Your task to perform on an android device: Look for Clothes for my newborn Baby Boy in the FirstCry app.
Image 1: 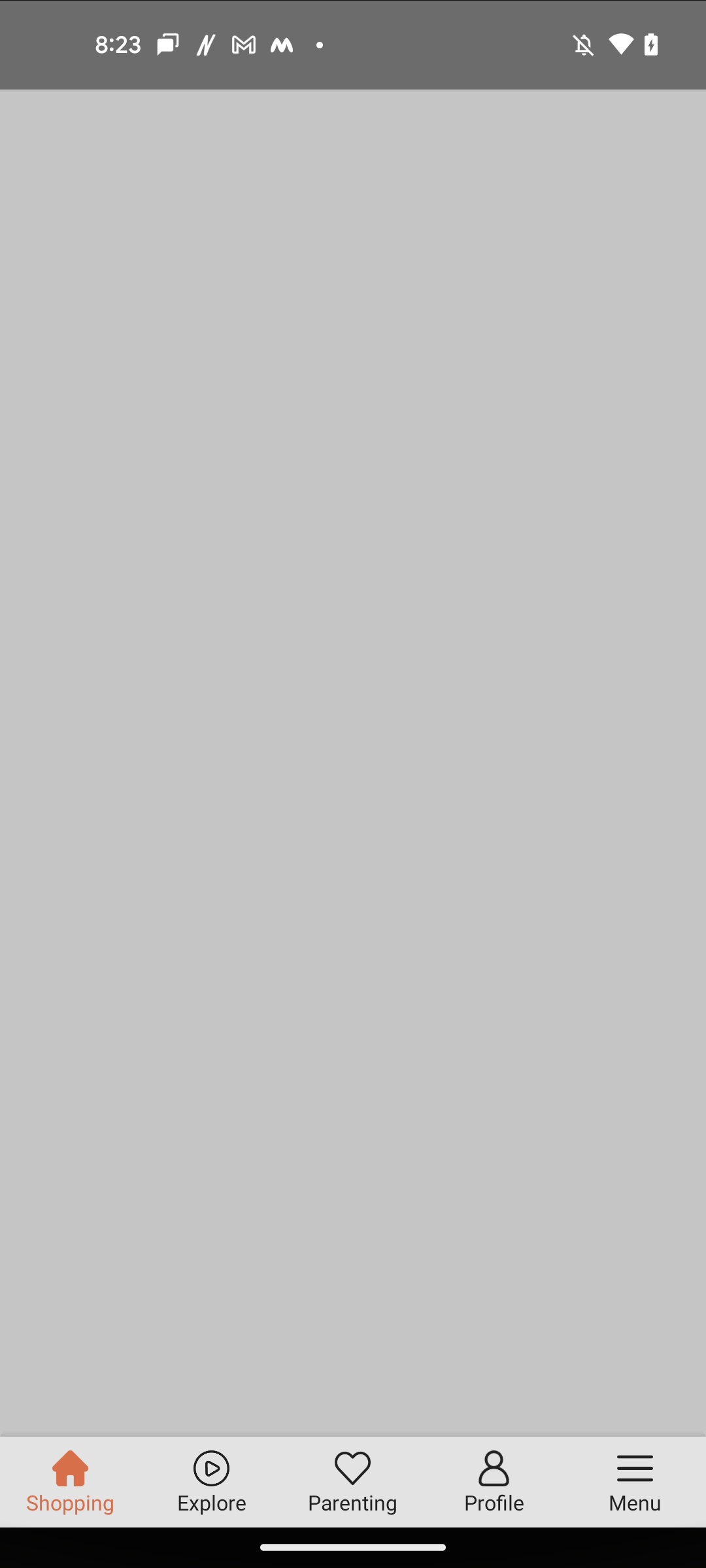
Click on the search icon at the top of the screen
Step 1: wait
Image 2: 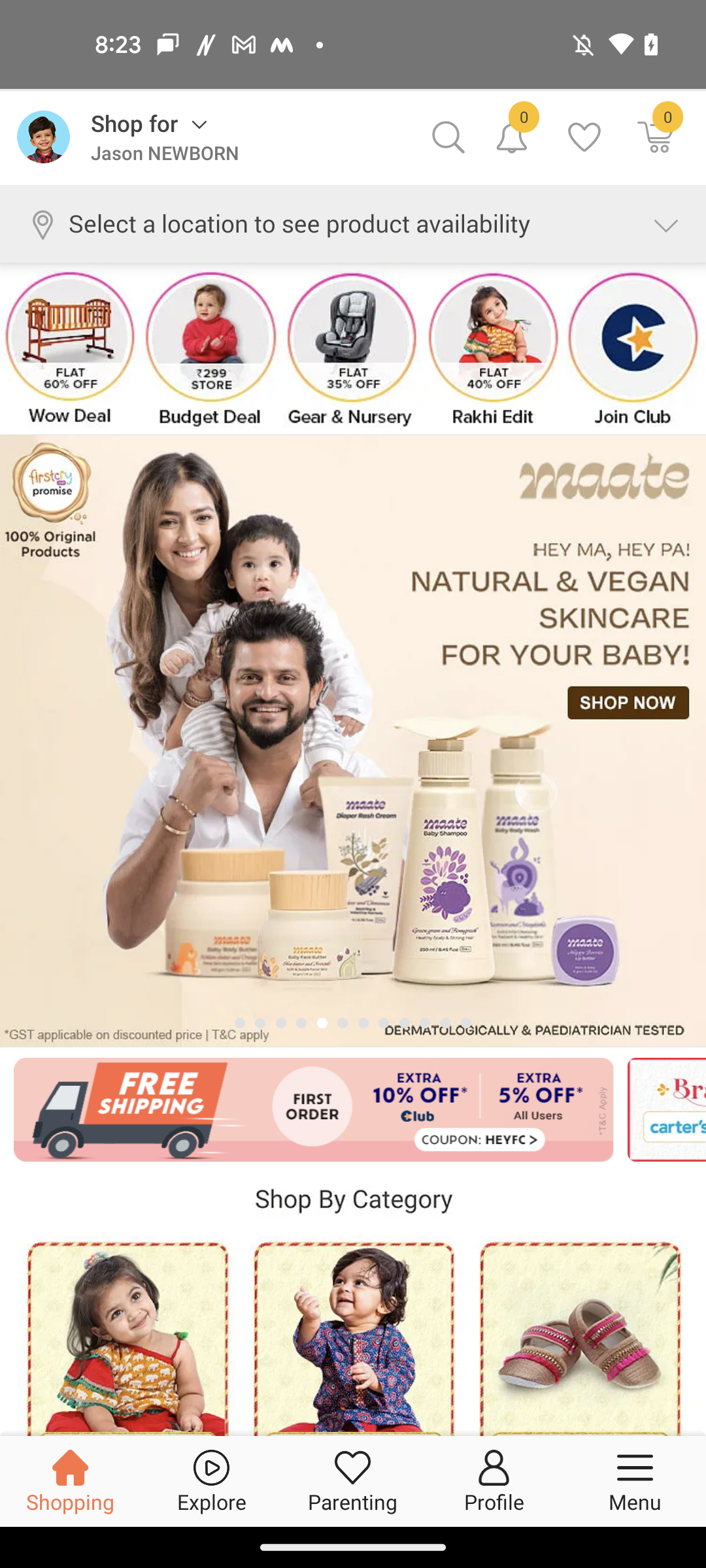
Click on the search icon at the top of the screen
Step 2: click (437, 143)
Image 3: 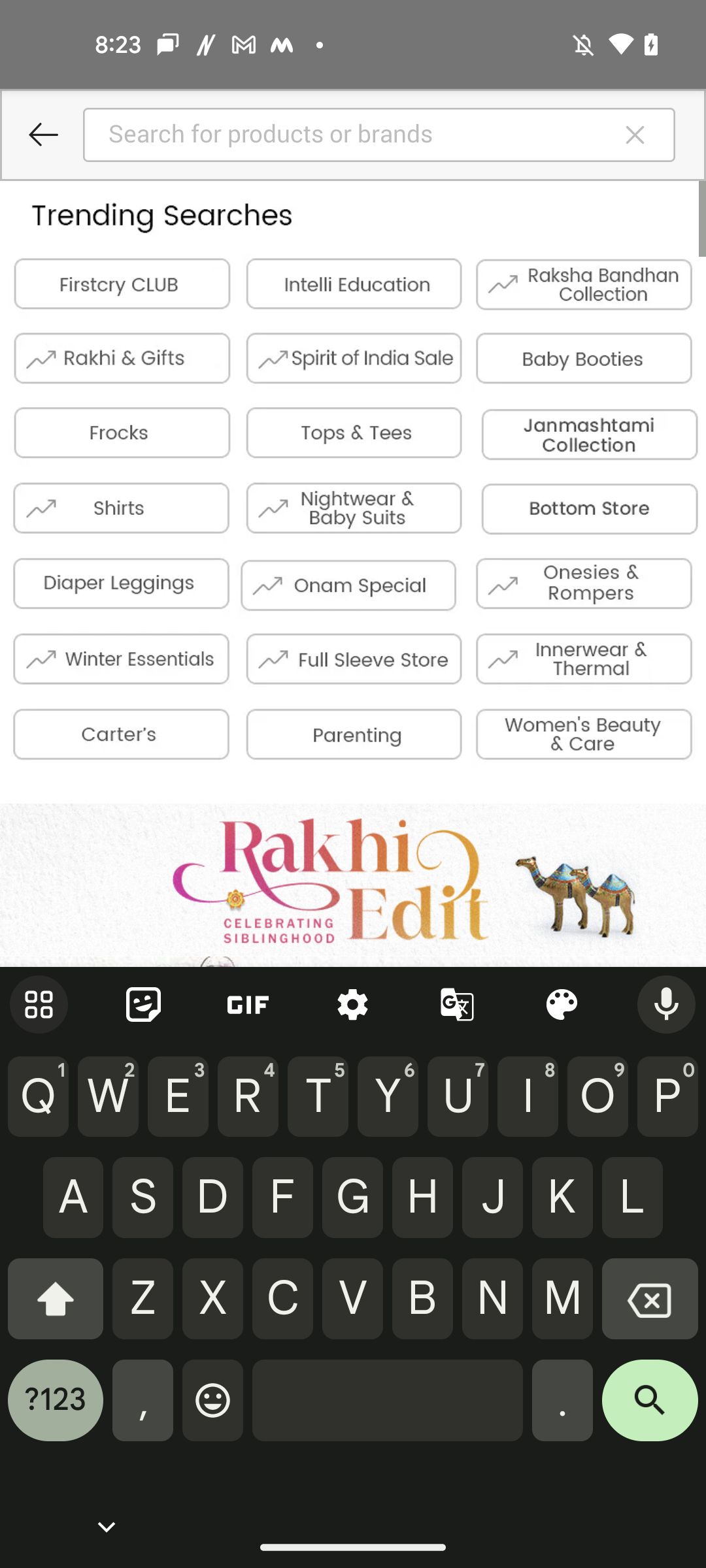
search for Clothes for newborns boy in the search bar
Step 3: type "Clothes for newborns boy"
Image 4: 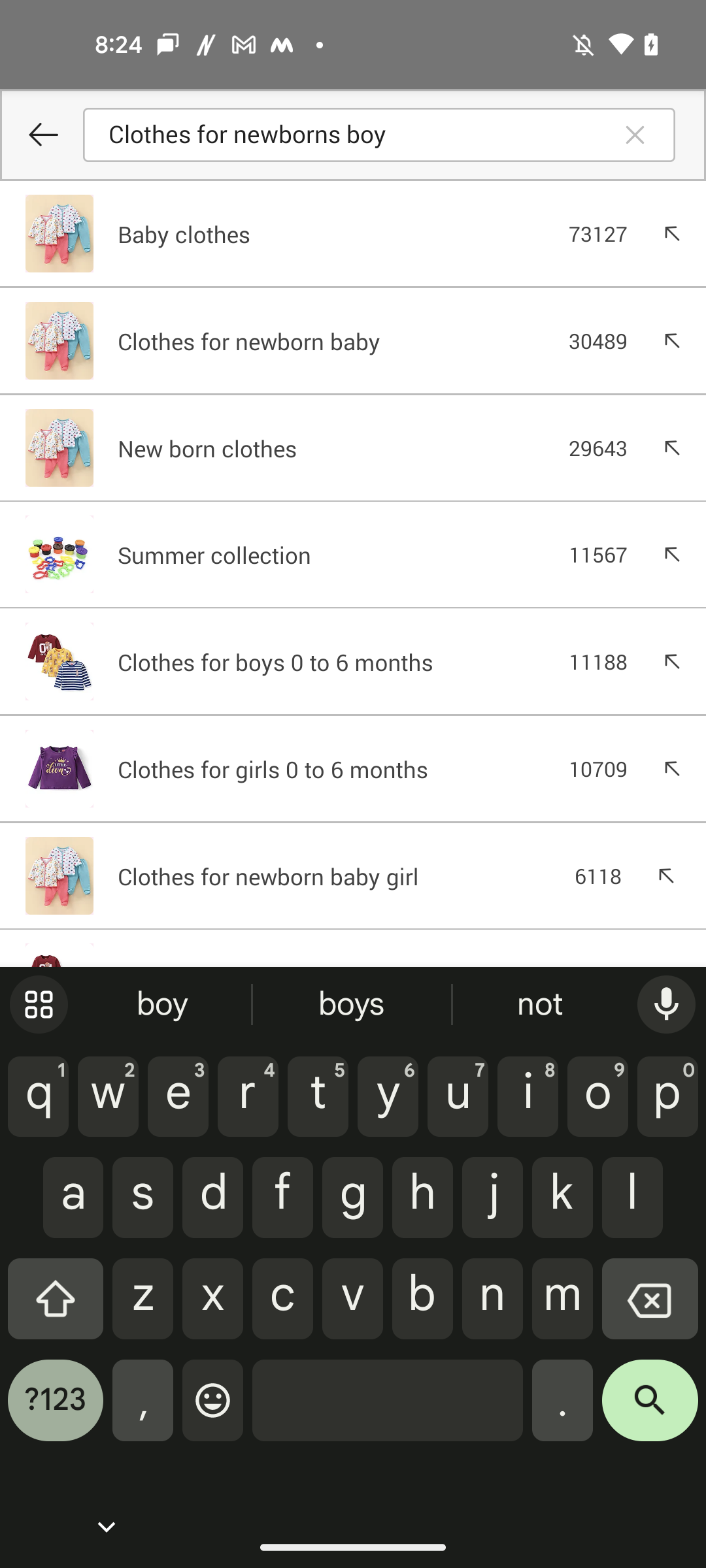
Click on the search icon at the bottom right corner of the keyboard
Step 4: click (650, 1410)
Image 5: 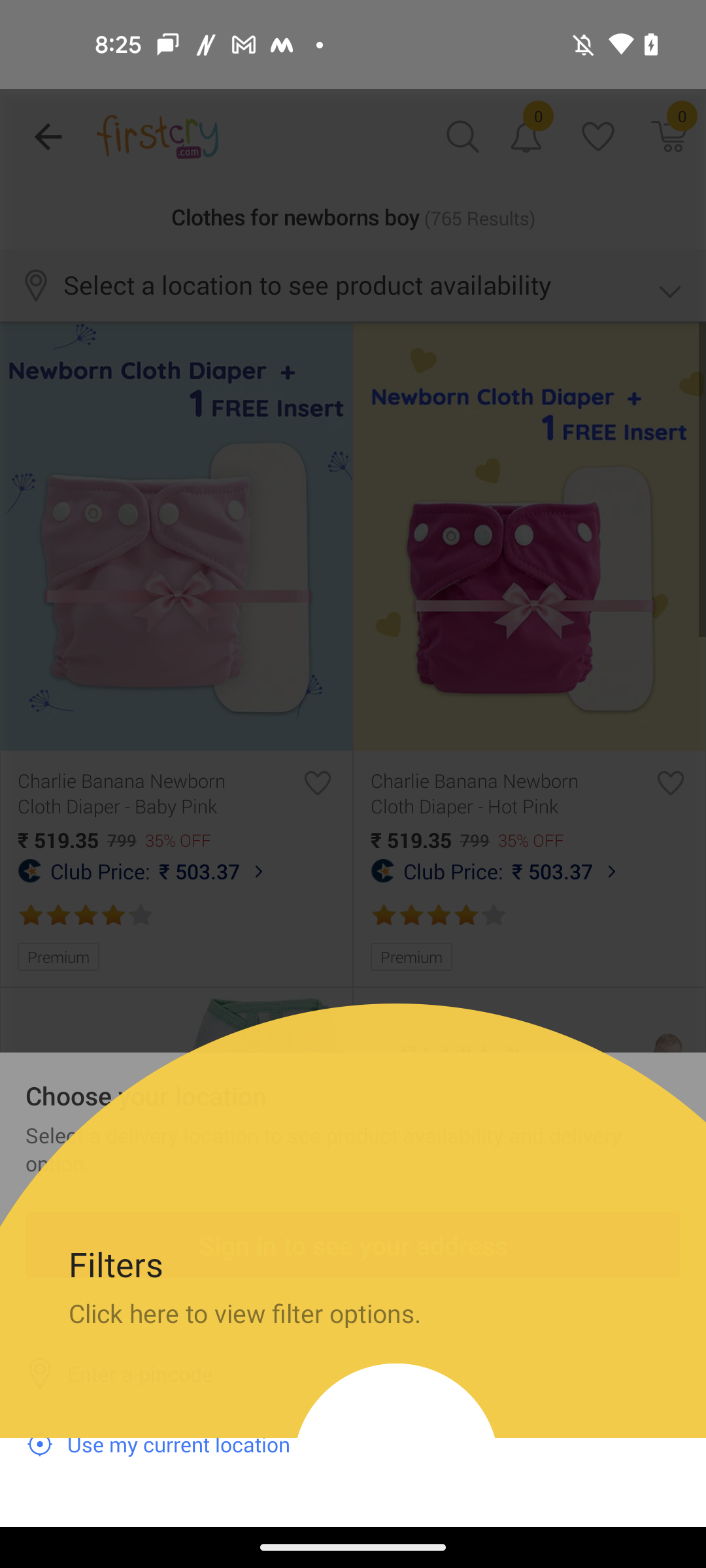
Click on the search icon at the bottom right corner of the keyboard
Step 5: wait